Your task to perform on an android device: Look for shoes with Lows Style Filter in the PUMA app .
Image 1: 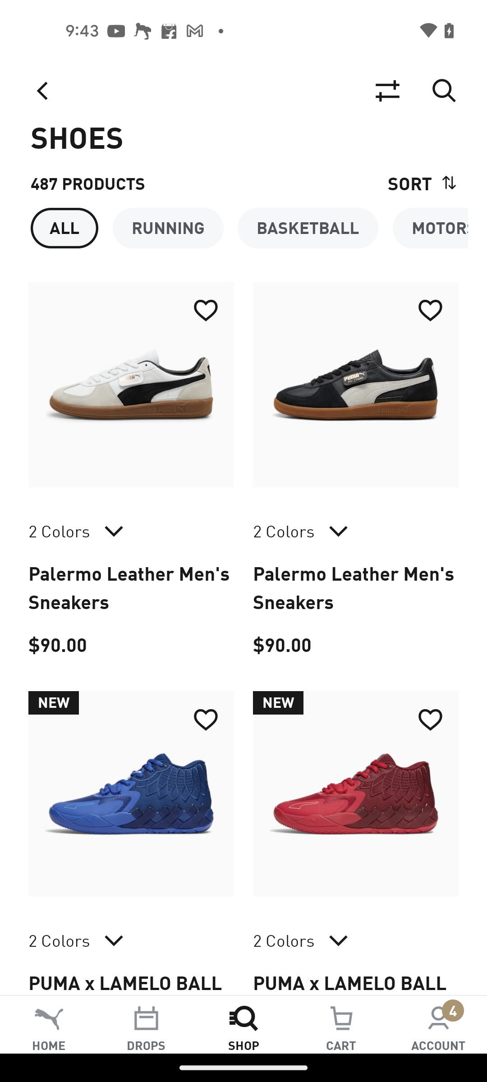
Click on the Filter icon at the top of the screen
Step 1: click (387, 91)
Image 2: 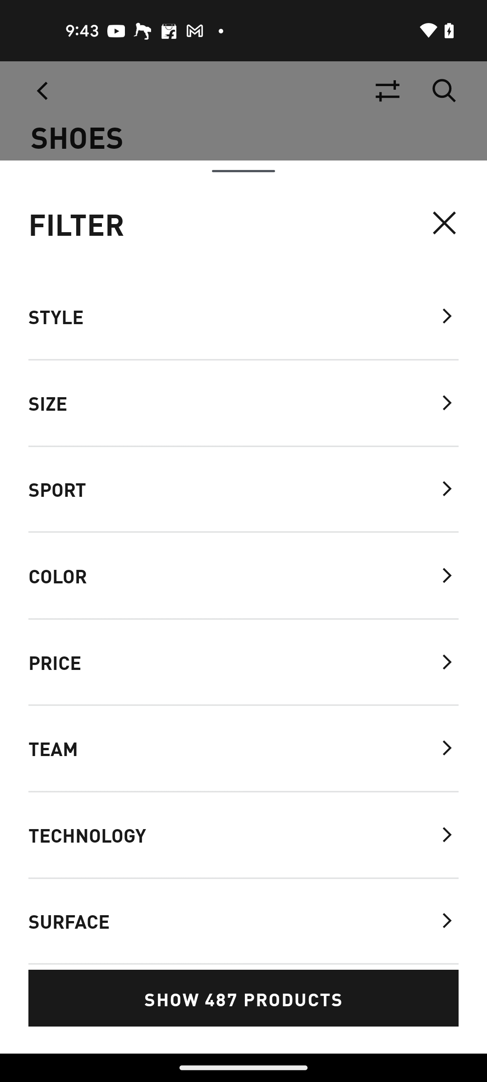
Select the Style filter
Step 2: click (56, 316)
Image 4: 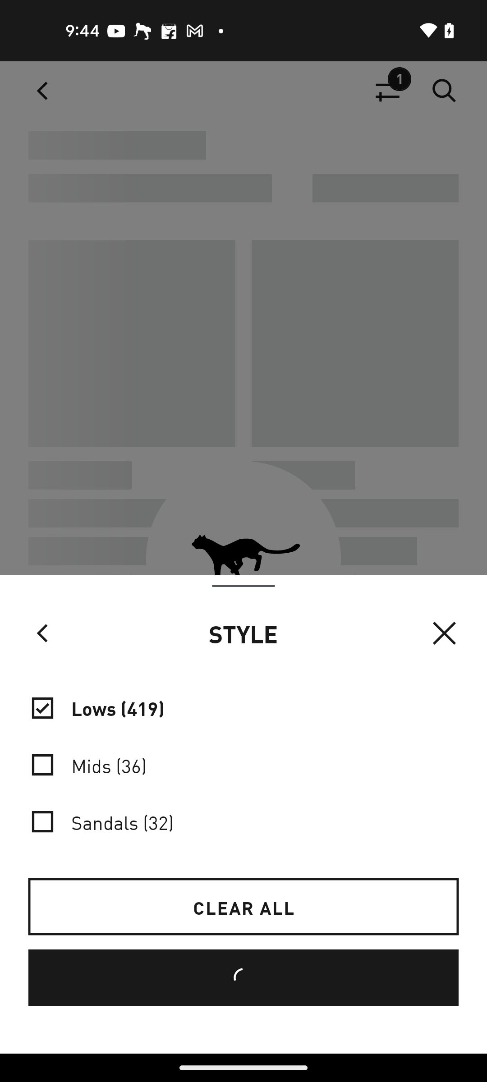
Click on the Lows style filter
Step 4: wait
Image 5: 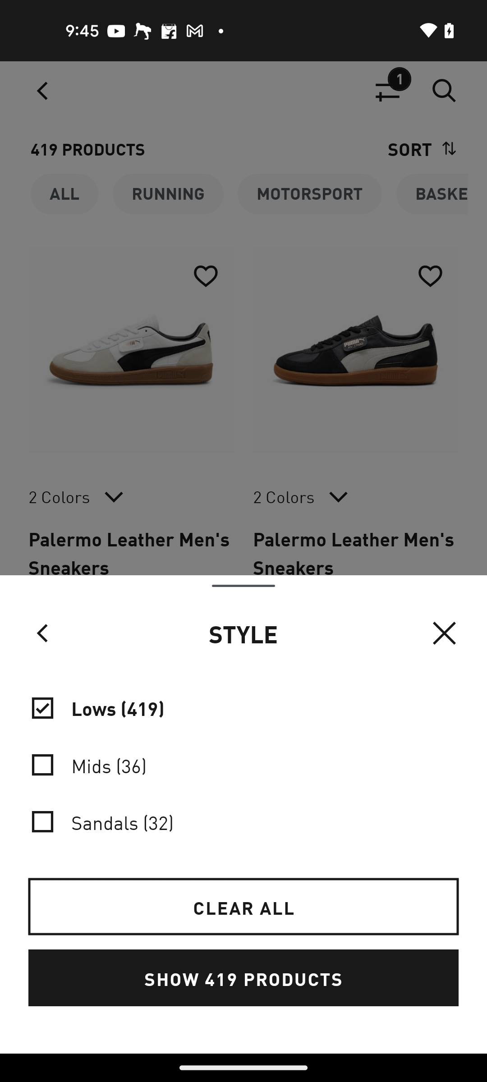
Click on the Show product button 
Step 5: click (243, 978)